Your task to perform on an android device: On the Traveloka app, show me the activities and attractions in Berlin.
Image 0: 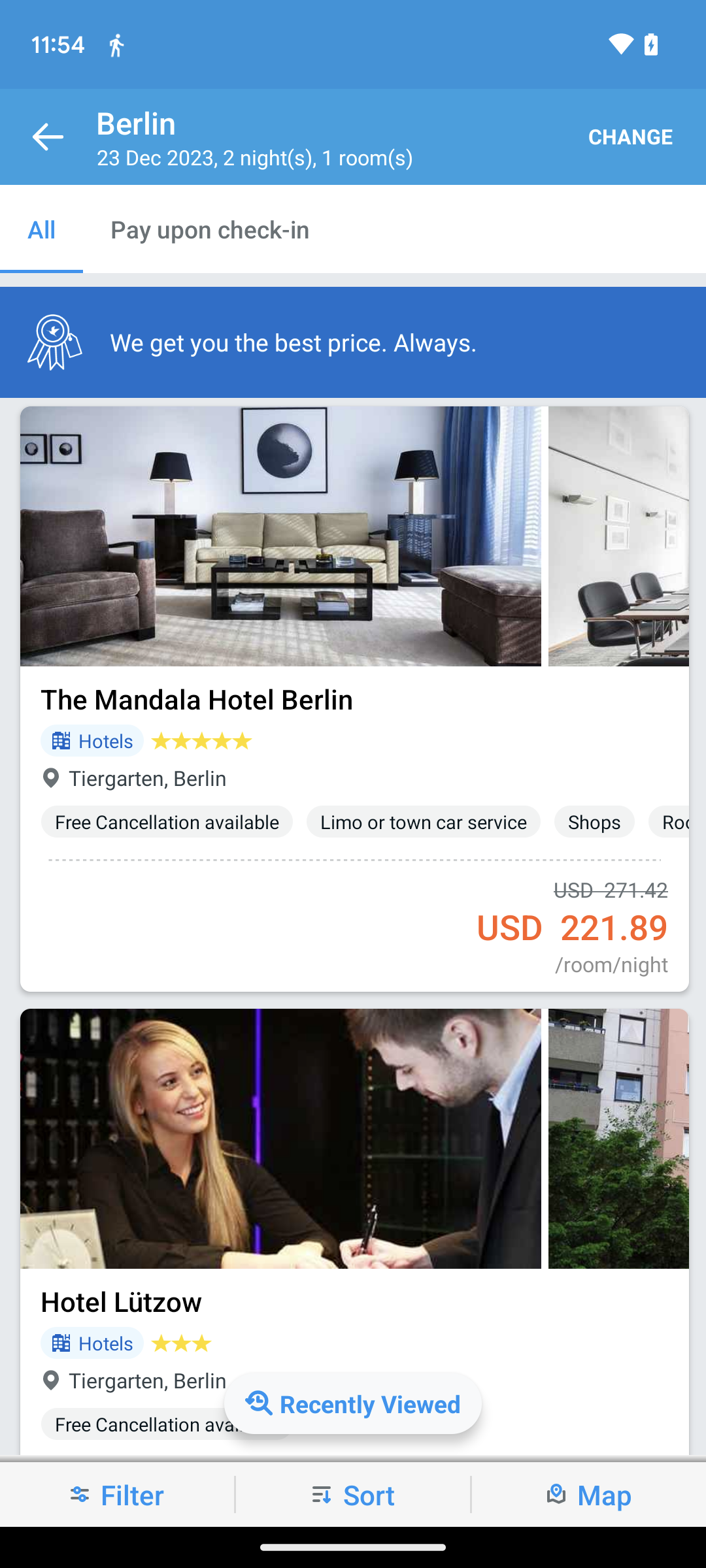
Go back to the home screen of the app.
Step 0: press back button
Image 1: 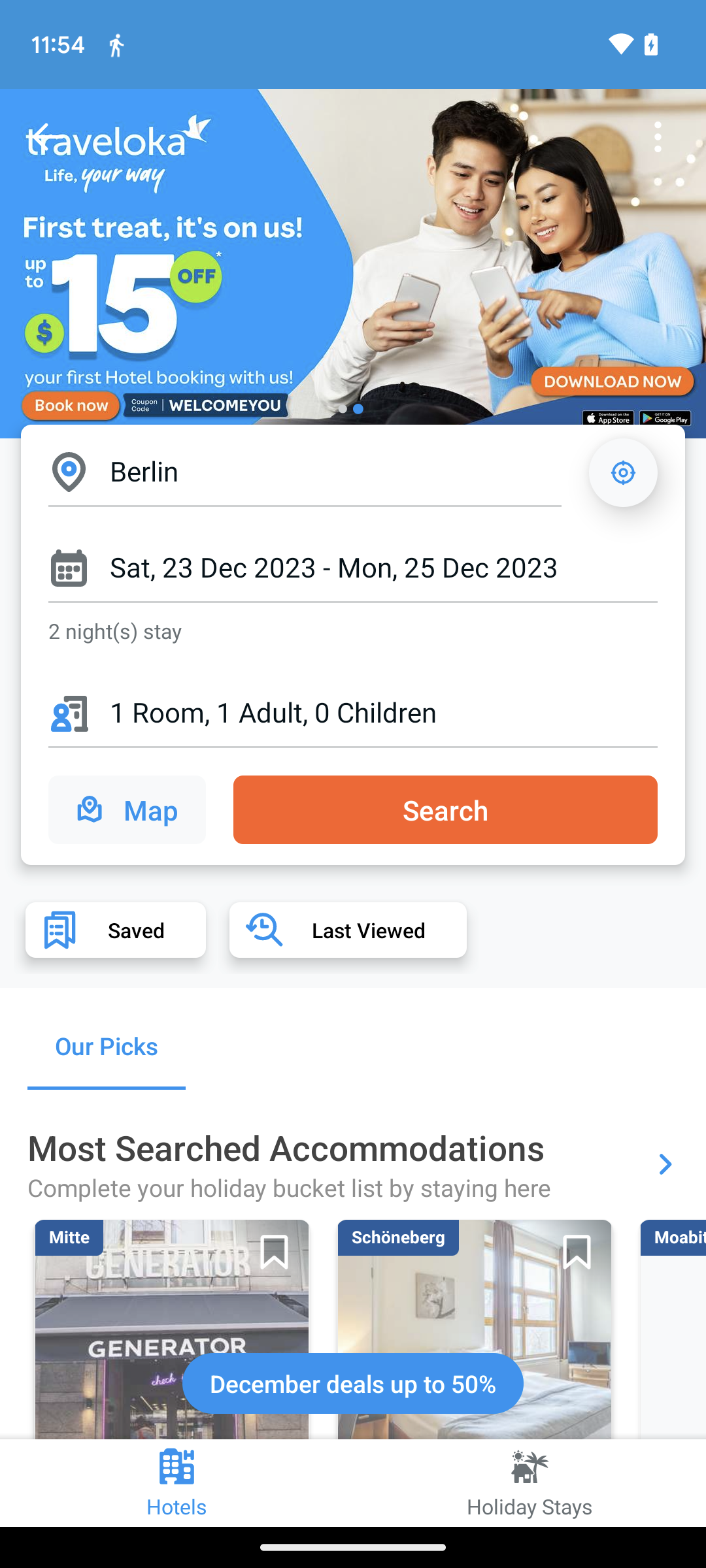
Go back to the home screen of the app.
Step 1: press back button
Image 2: 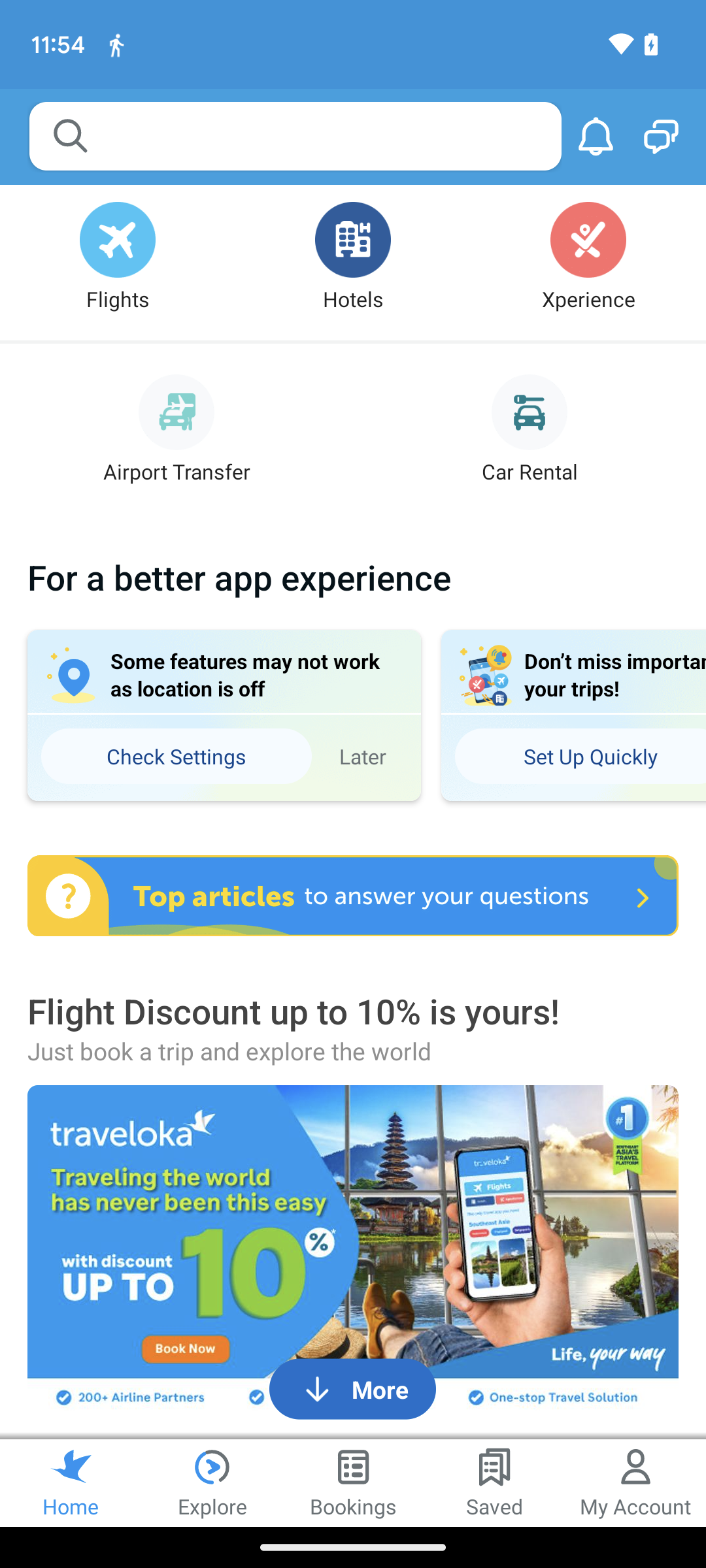
Click on the Xperience icon at the top of the screen.
Step 2: click (588, 263)
Image 3: 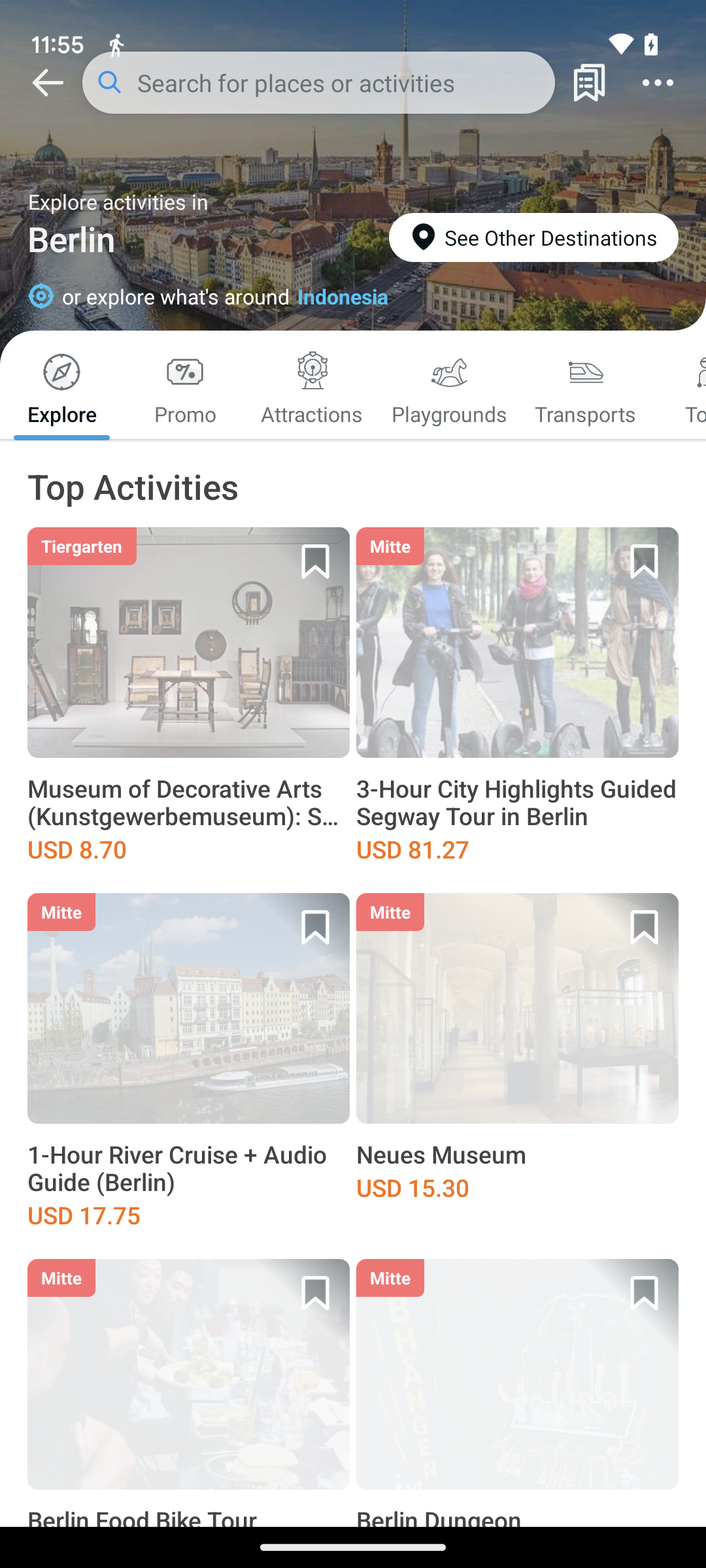
Click on the Xperience icon at the top of the screen.
Step 3: wait